Your task to perform on an android device: I want to take style inspiration from how to style the striped shirt for other occasions. Check the style inspiration studio in the Myntra app.
Image 0: 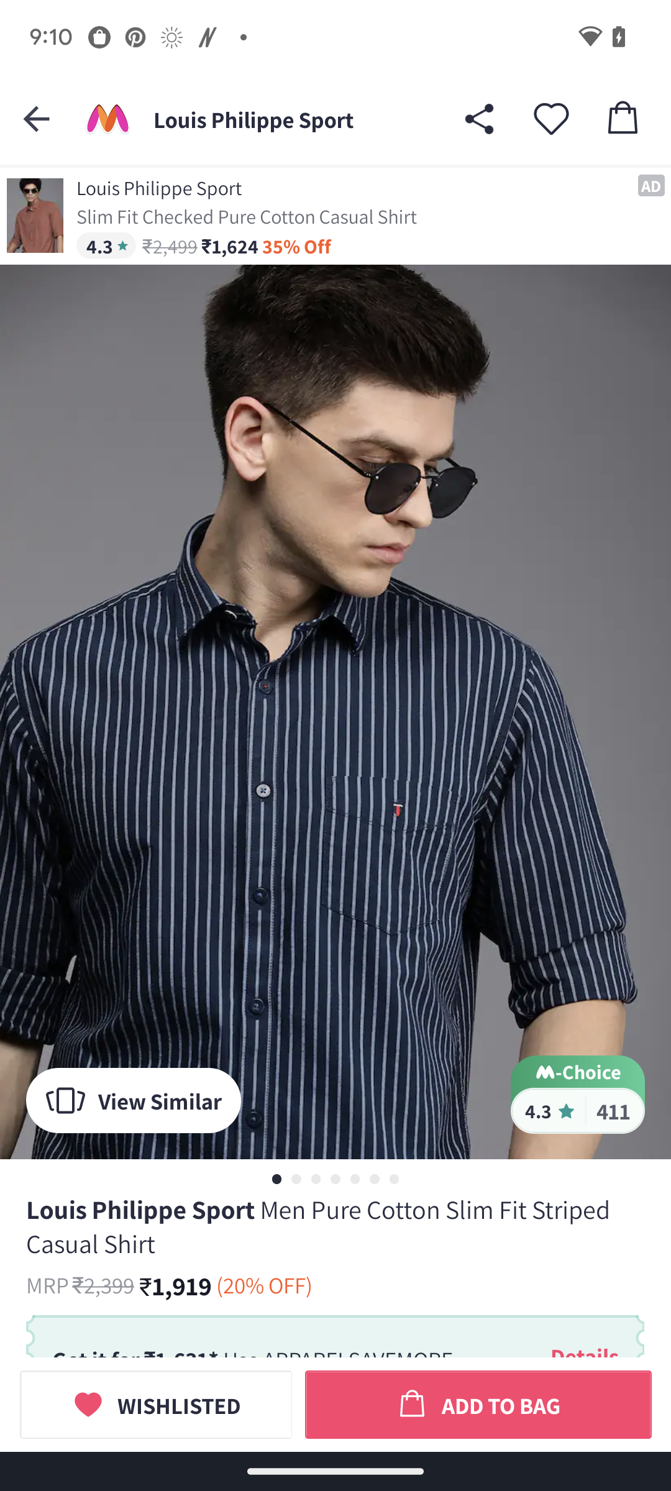
Swipe down to view the studio.
Step 0: scroll down
Image 1: 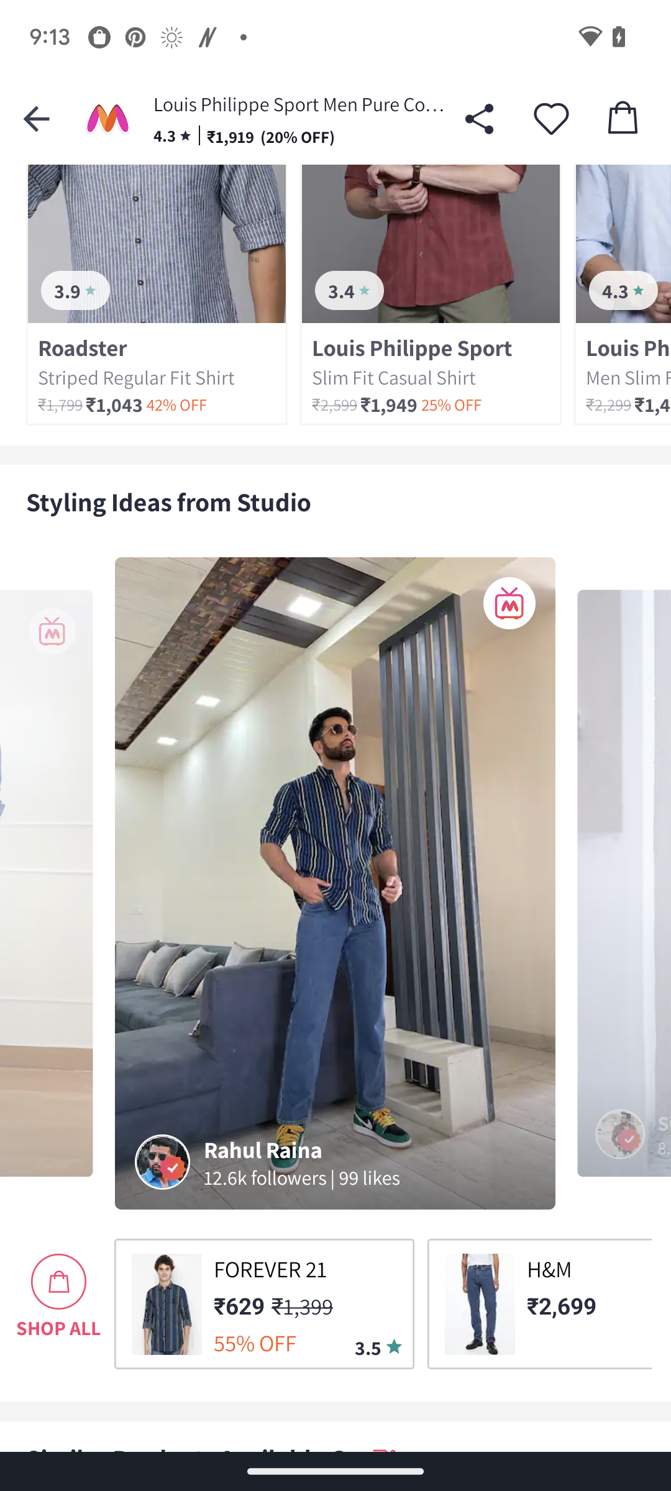
Click on the Rahul Raina's style.
Step 1: click (335, 932)